Your task to perform on an android device: Move the mail from Glow to the promotion folder.
Image 0: 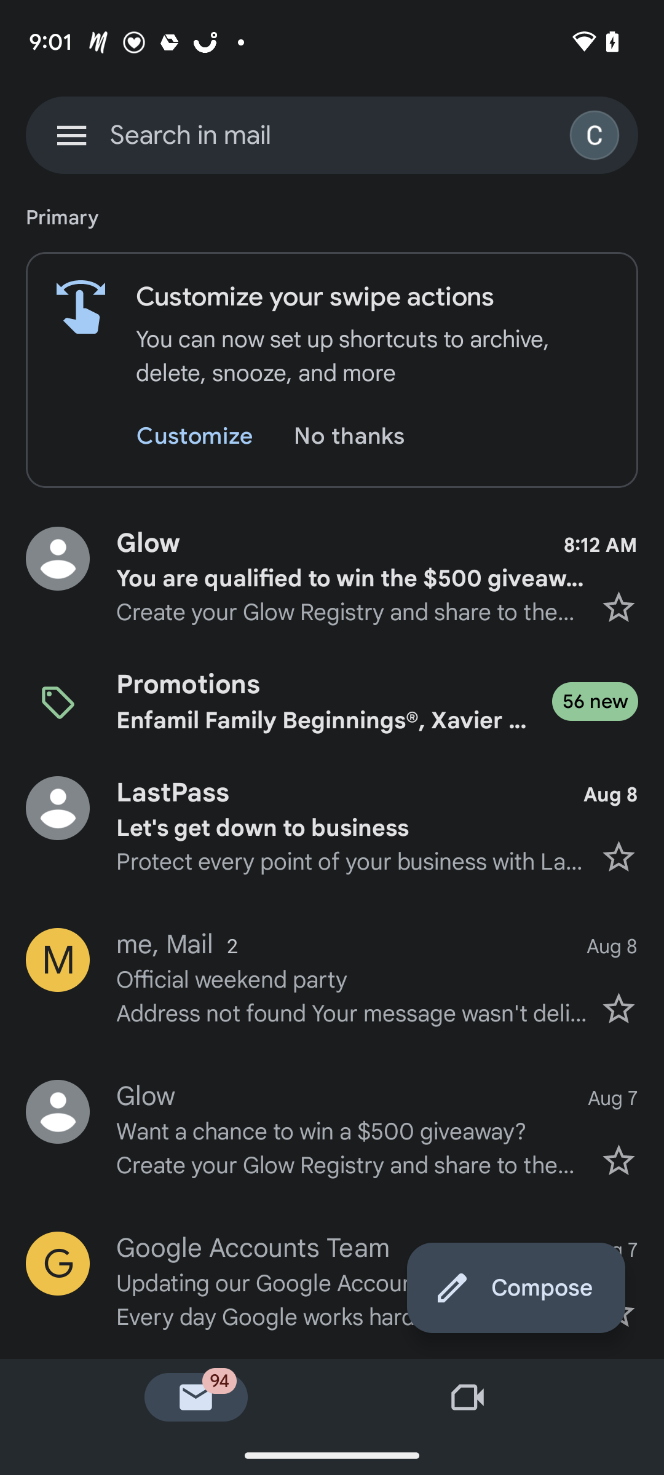
Click on the first message from the glow.
Step 0: click (333, 543)
Image 1: 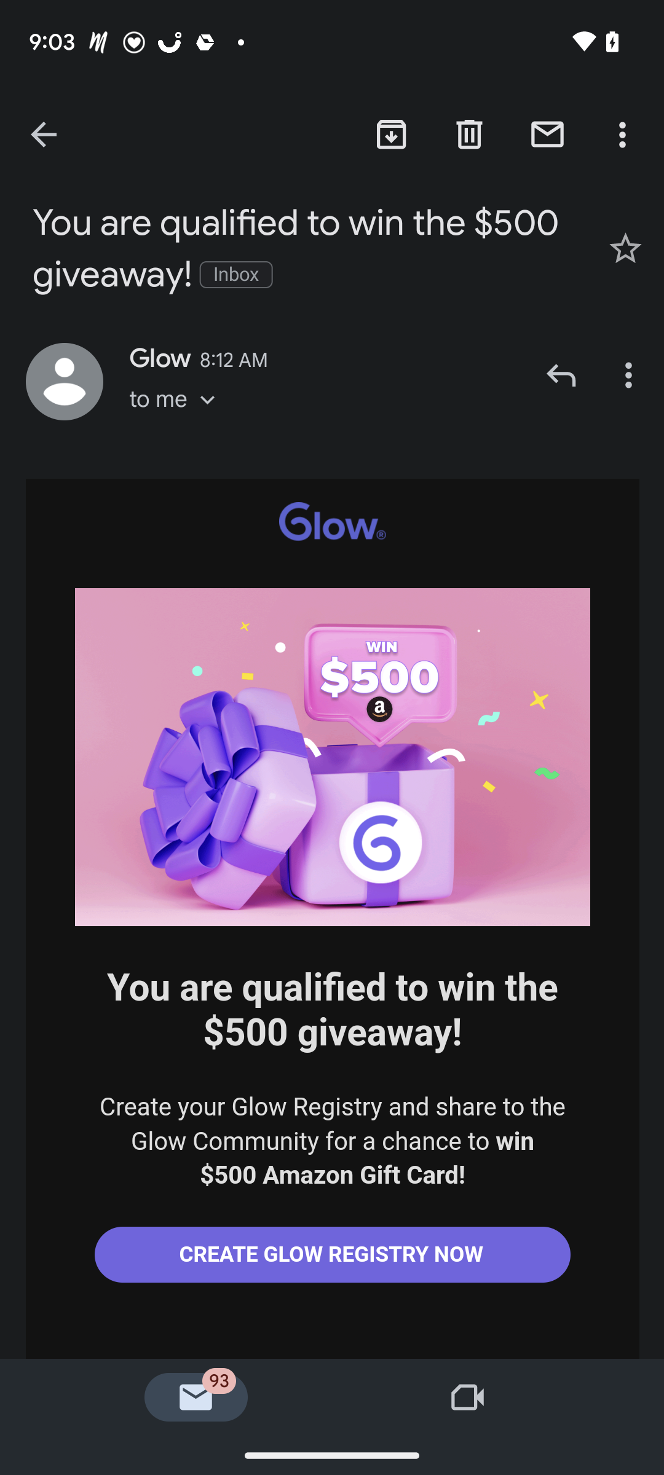
Click on the three dots in the top-right corner of the screen.
Step 1: click (625, 134)
Image 3: 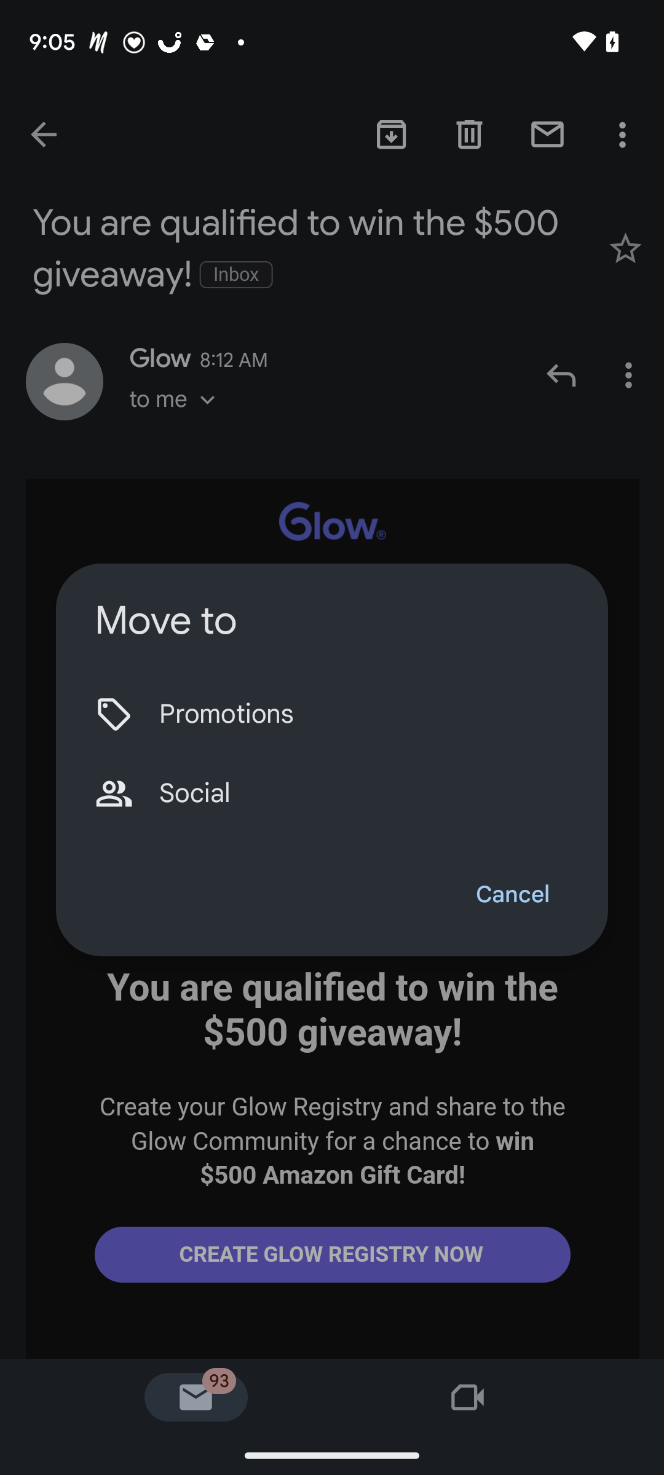
select promotion folder.
Step 3: click (364, 714)